Your task to perform on an android device: I want to read the reviews of 5 seater sofas in grey colour and what other customers say about them
Image 0: 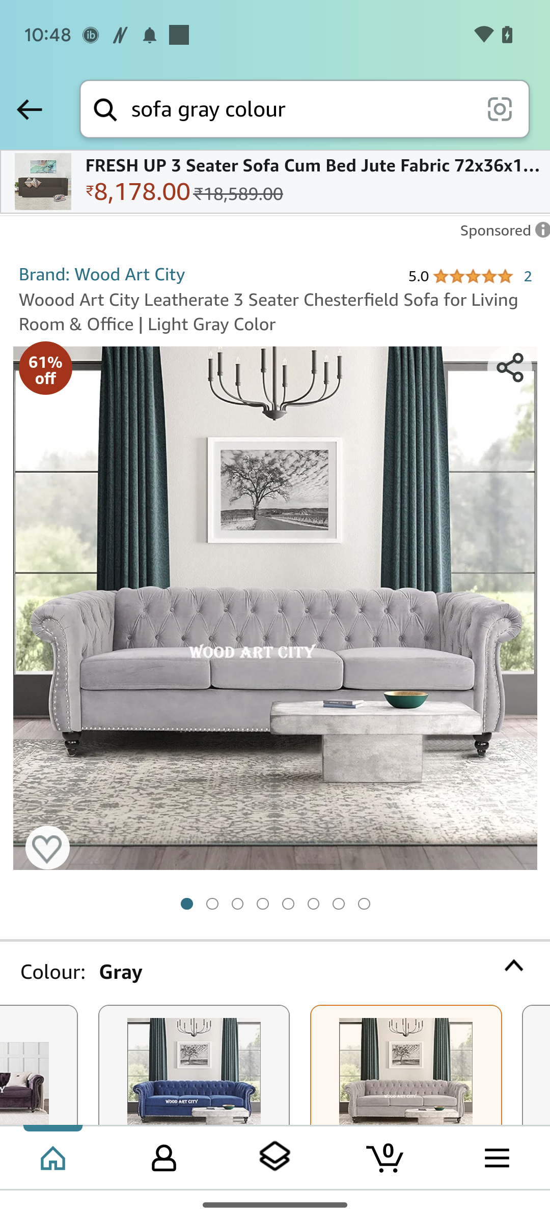
Scroll up to view the ratings 
Step 0: scroll down
Image 1: 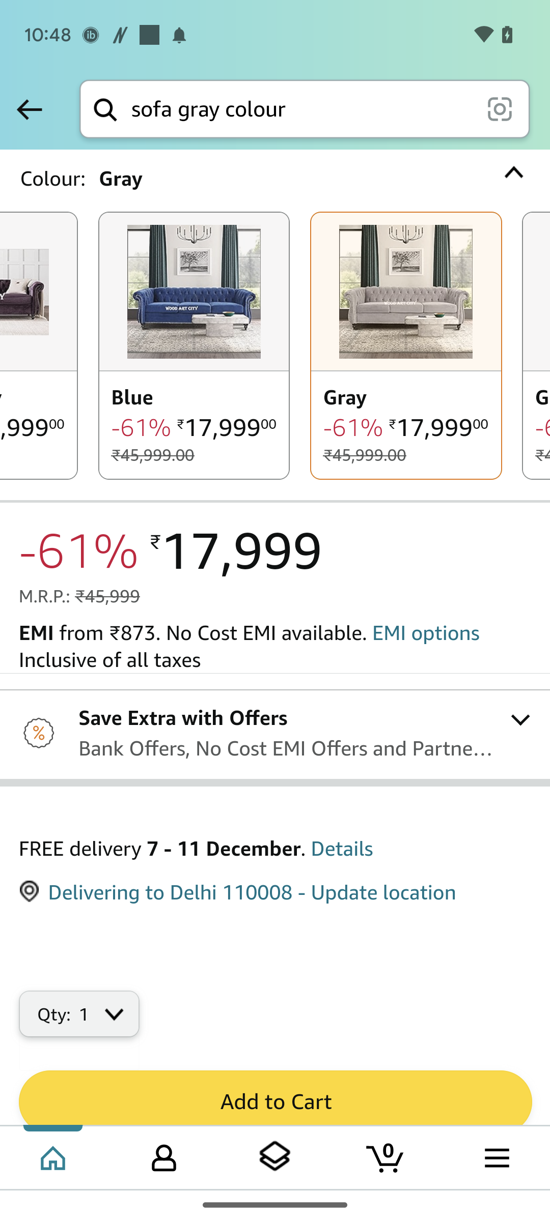
Scroll up to view the ratings 
Step 1: scroll down
Image 2: 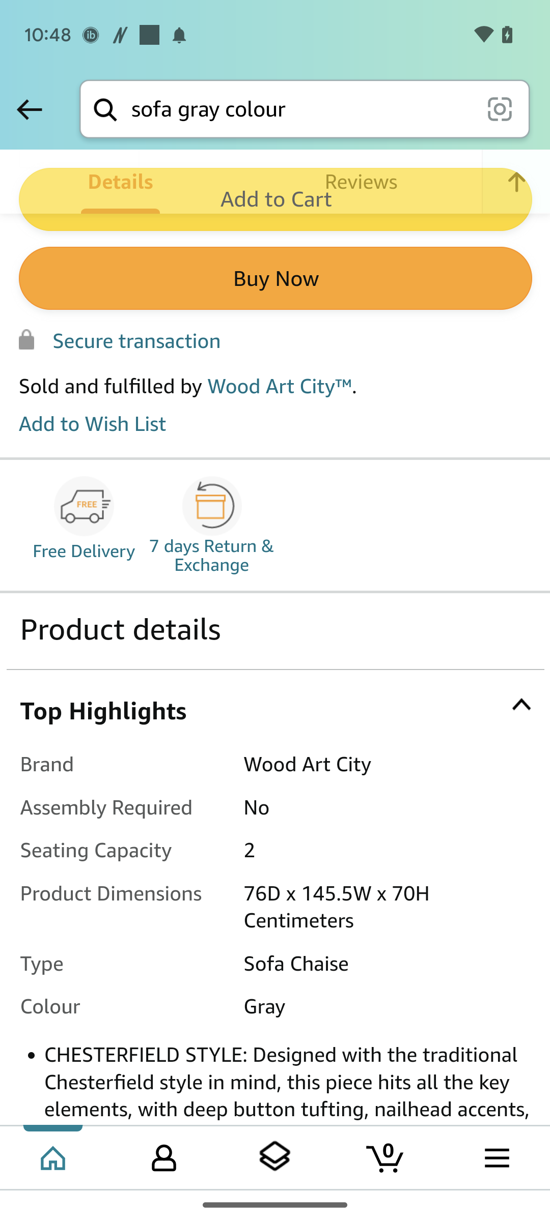
Scroll up to view the ratings 
Step 2: scroll down
Image 3: 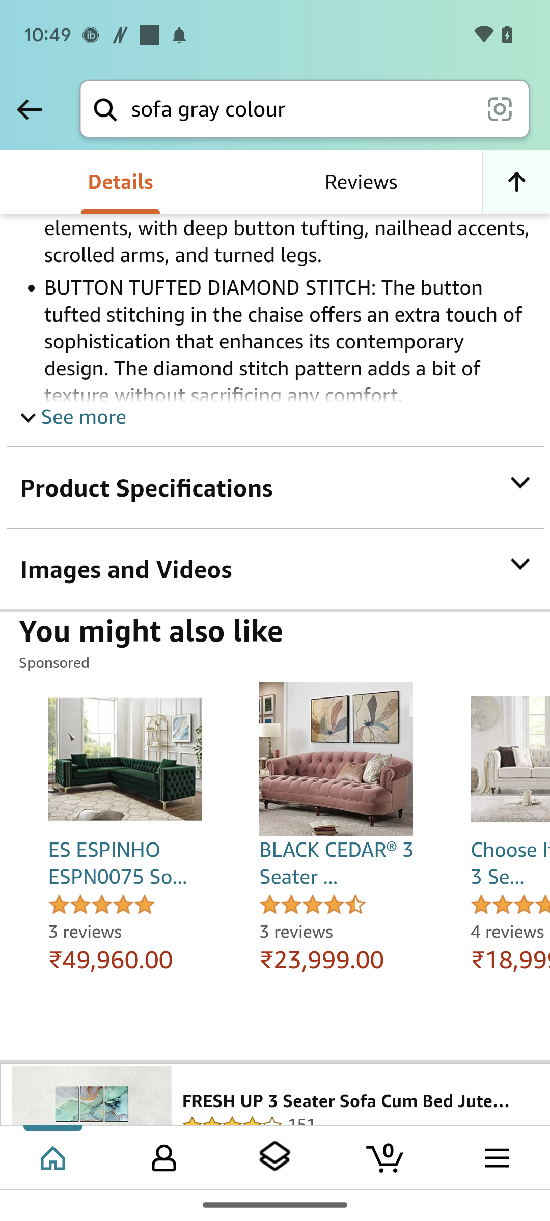
Scroll up to view the ratings 
Step 3: scroll down
Image 4: 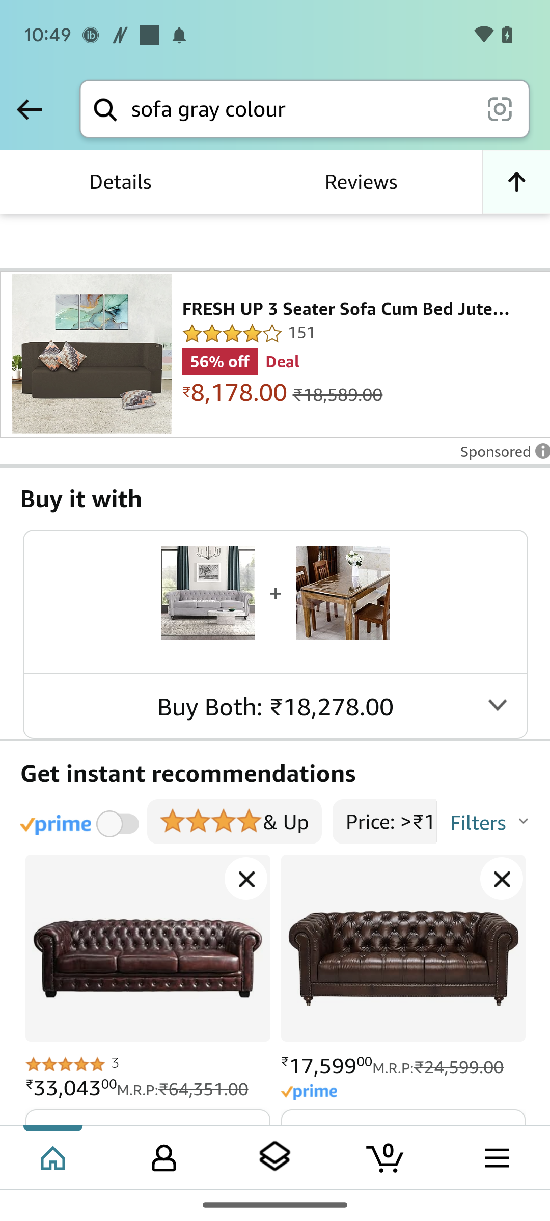
Click on the reviews option 
Step 4: click (361, 182)